Your task to perform on an android device: Go to the Babbel app & listen to the first chapter audio
Image 0: 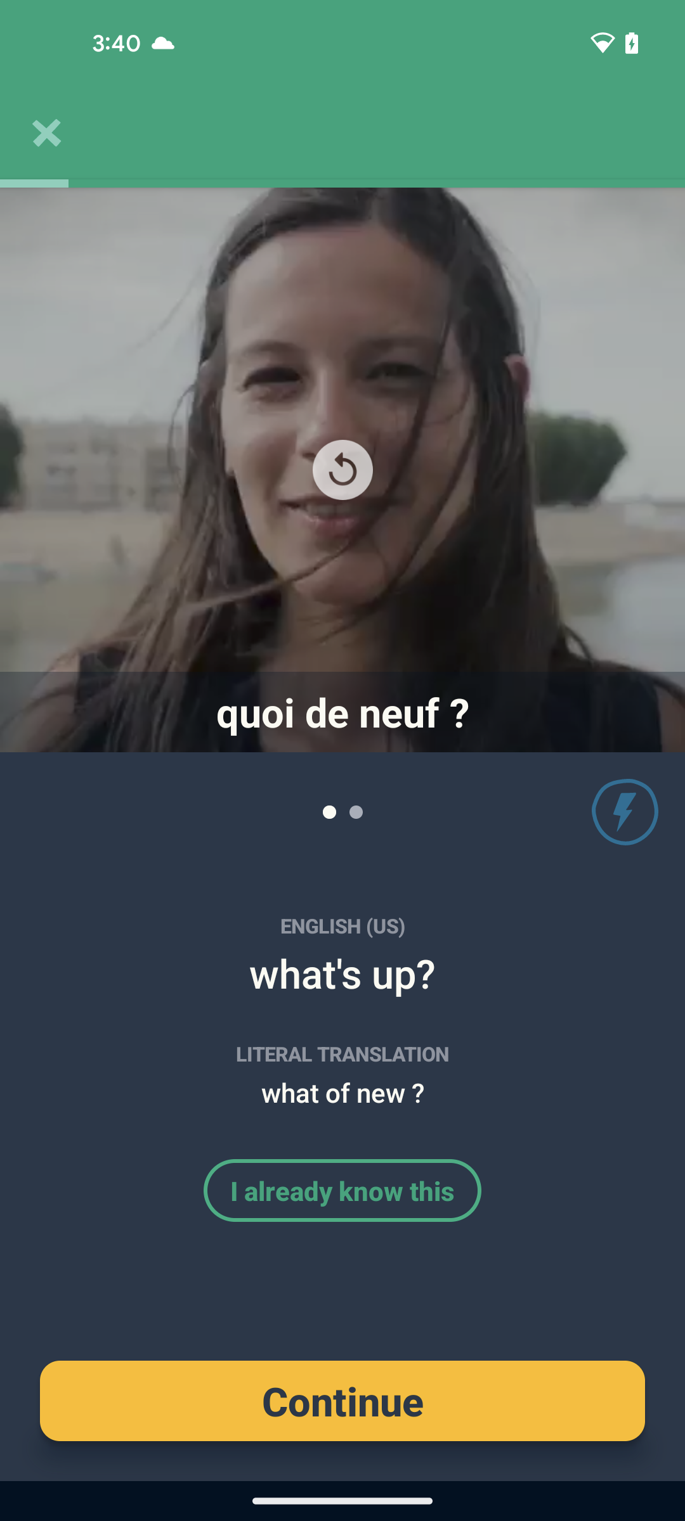
open the Babbel app
Step 0: open app "Babbel"
Image 1: 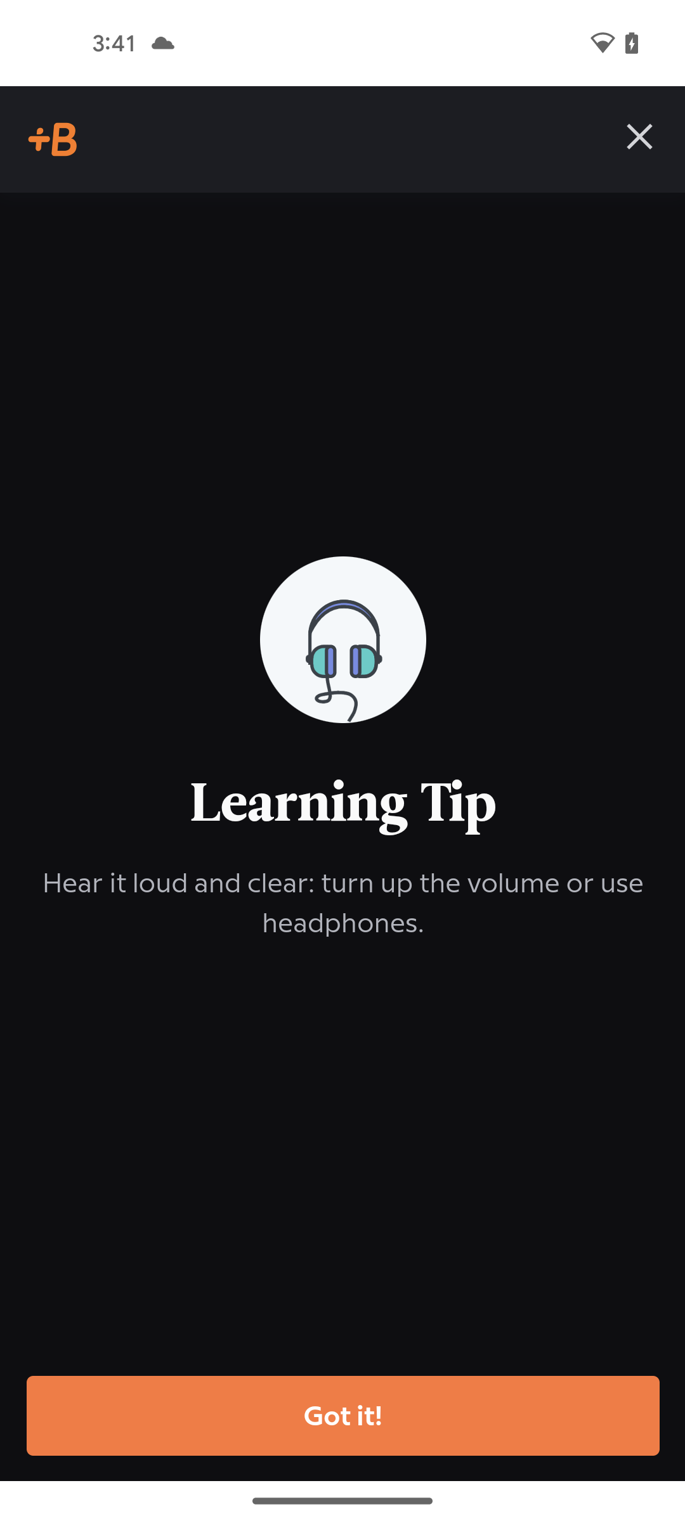
click on the Got it button at the bottom of the screen
Step 1: click (345, 1437)
Image 2: 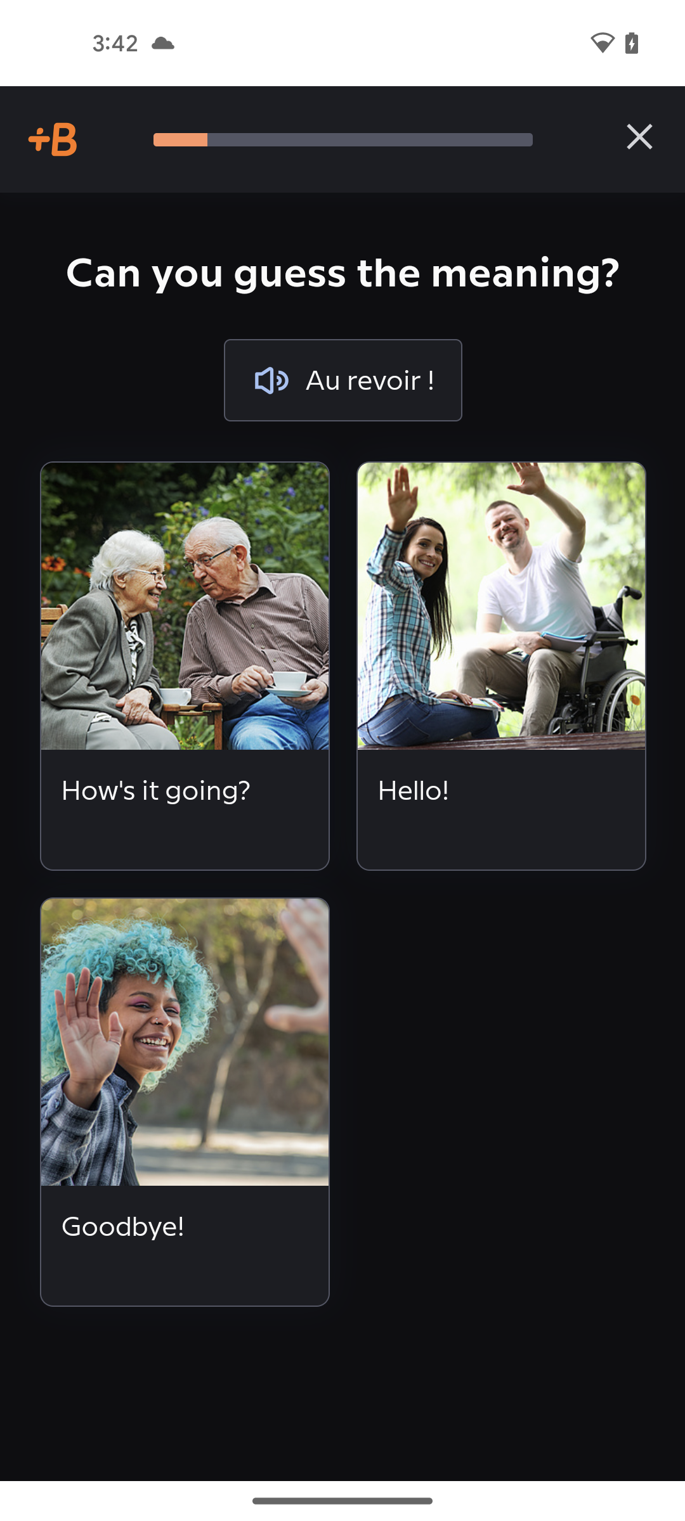
click on the audio icon
Step 2: click (343, 380)